Your task to perform on an android device: Open the Adobe Acrobat Reader app and Share the welcome pdf to dbwscratch.test.id2@gmail.com 
Image 0: 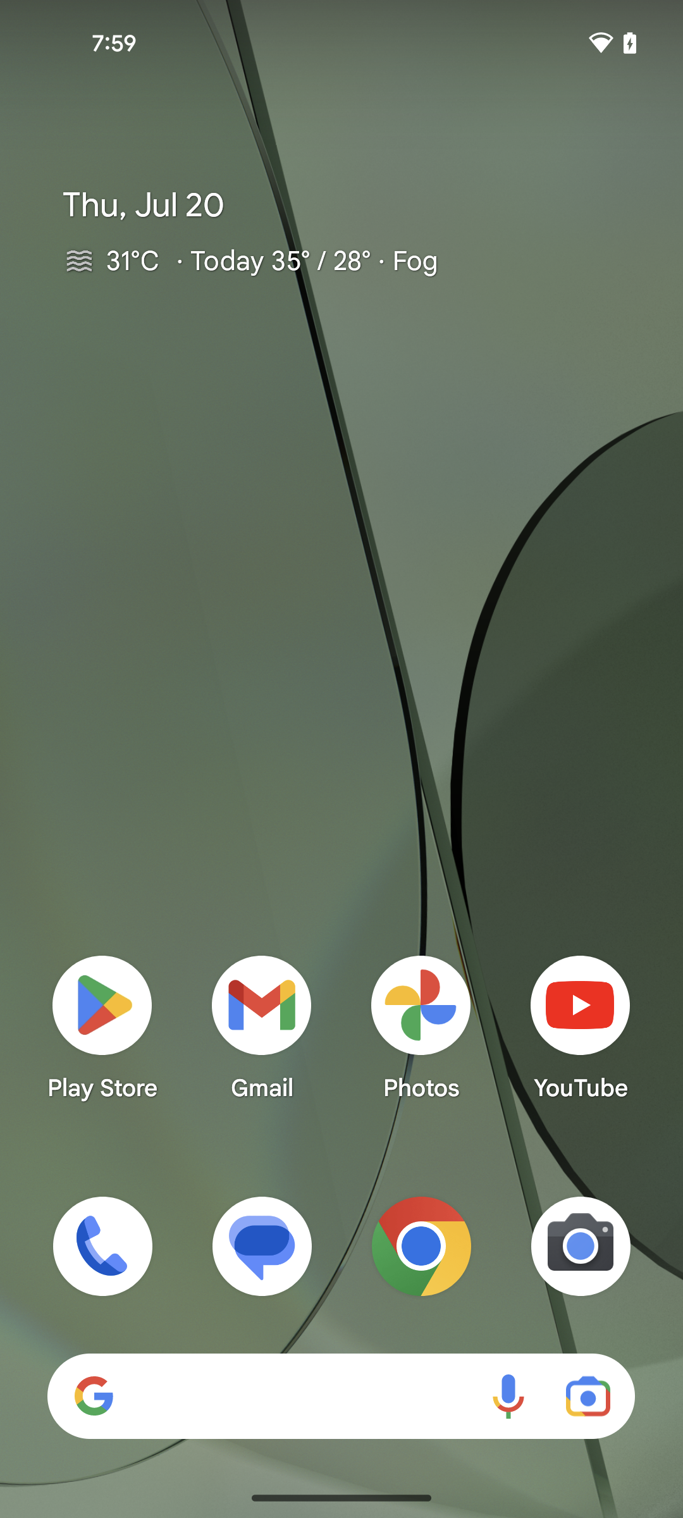
Open the Adobe Acrobat Reader app
Step 0: open app "Adobe Acrobat"
Image 1: 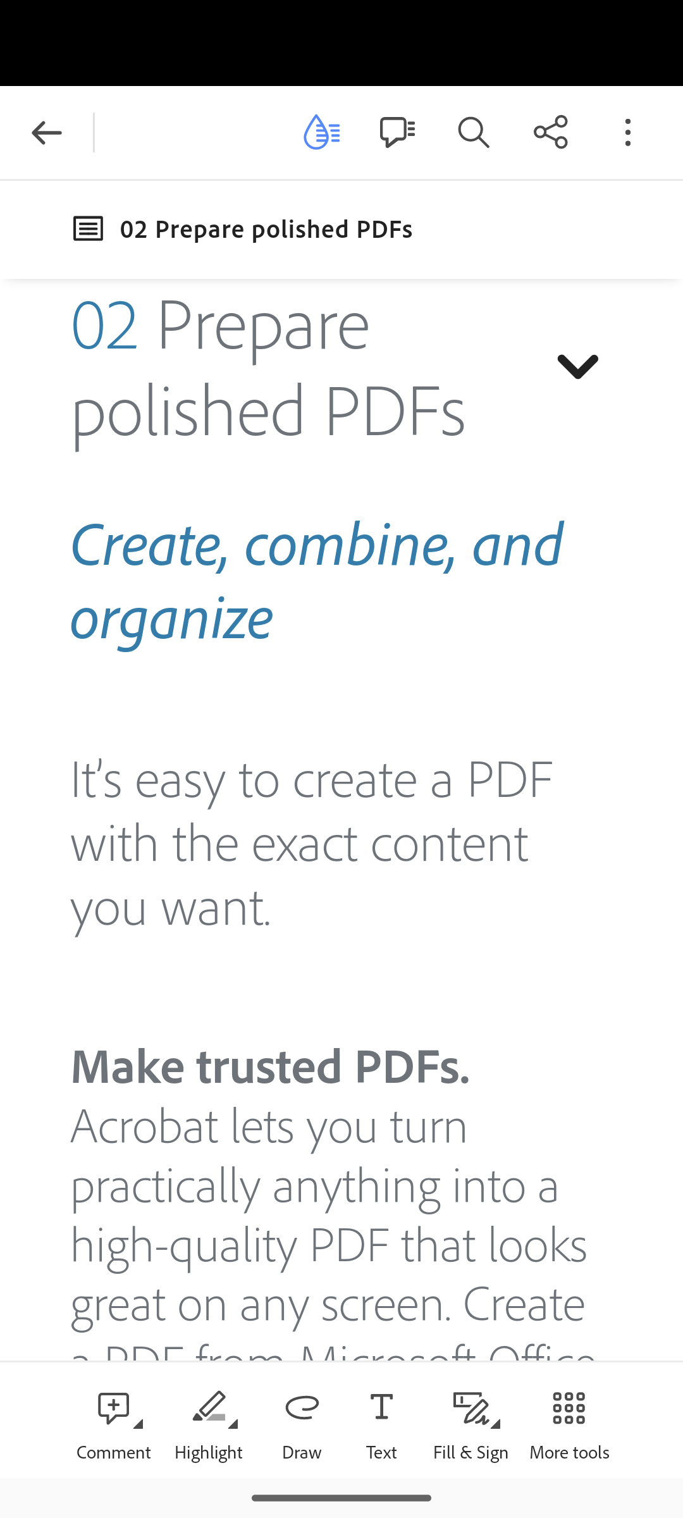
click on the share icon
Step 1: click (550, 132)
Image 2: 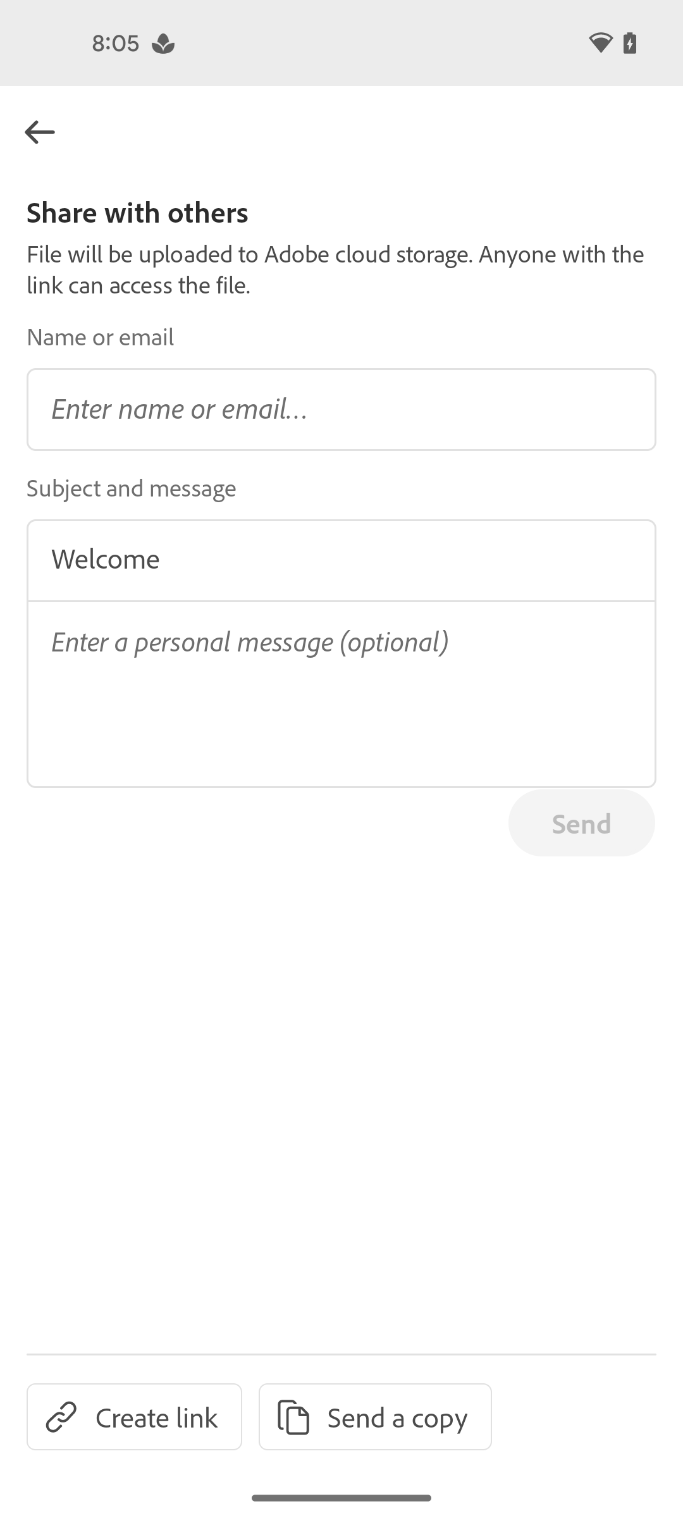
click on email 
Step 2: click (341, 409)
Image 3: 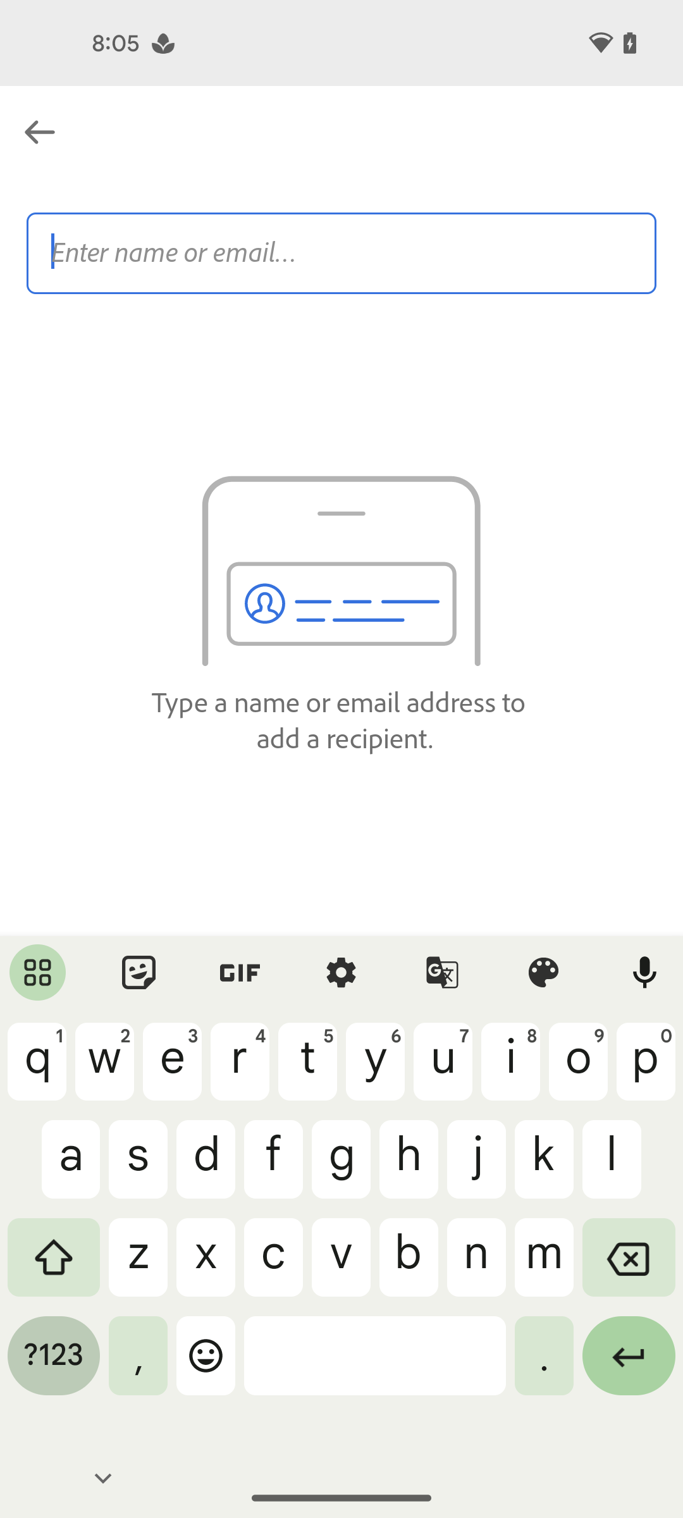
enter receiver email dbwscratch.test.id2@gmail.com
Step 3: type "dbwscratch.test.id2@gmail.com"
Image 4: 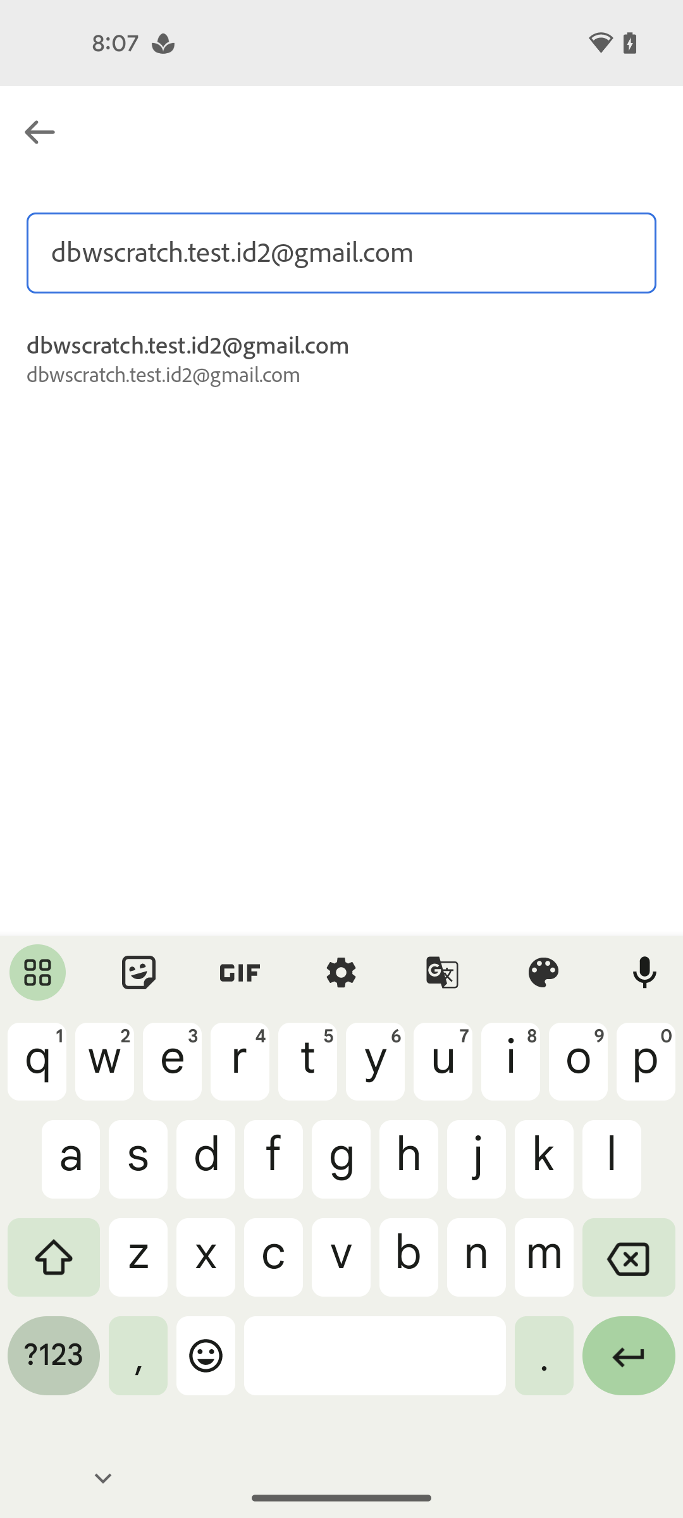
select dbwscratch.test.id2@gmail.com
Step 4: click (341, 343)
Image 5: 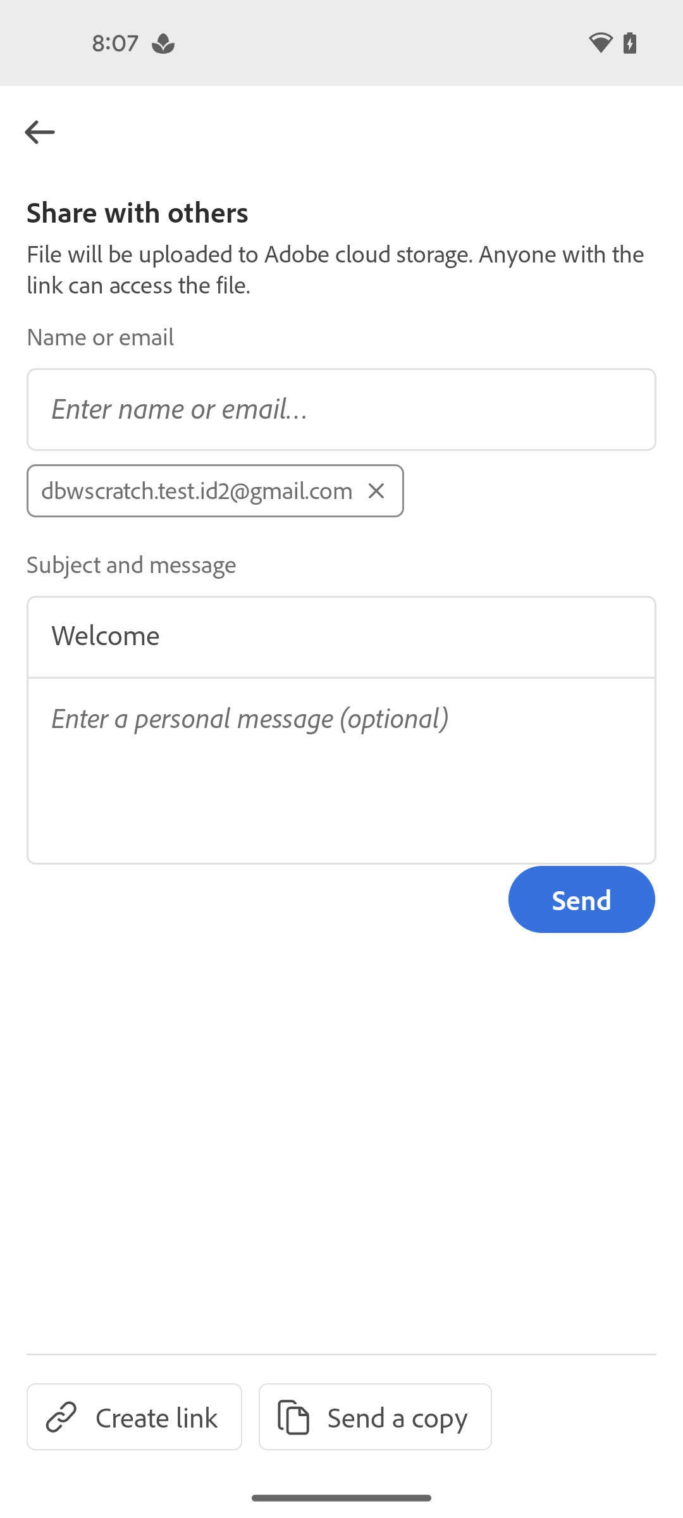
click on send button
Step 5: click (581, 899)